Your task to perform on an android device: On the Amazon app, view the adidas brand men's Adivat M running shoes.
Image 0: 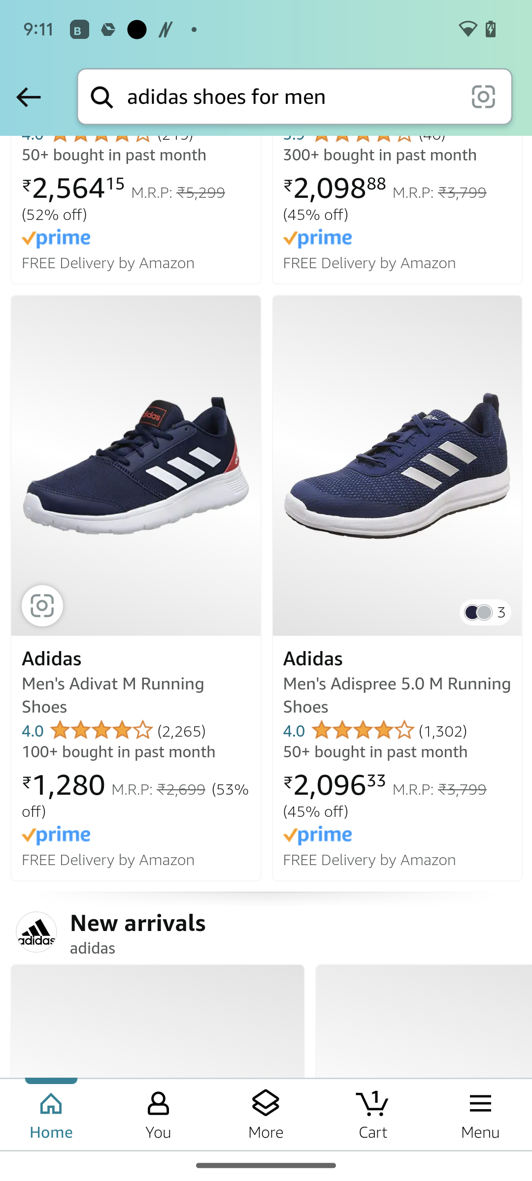
Click on the image on the left side of the screen.
Step 0: click (135, 466)
Image 1: 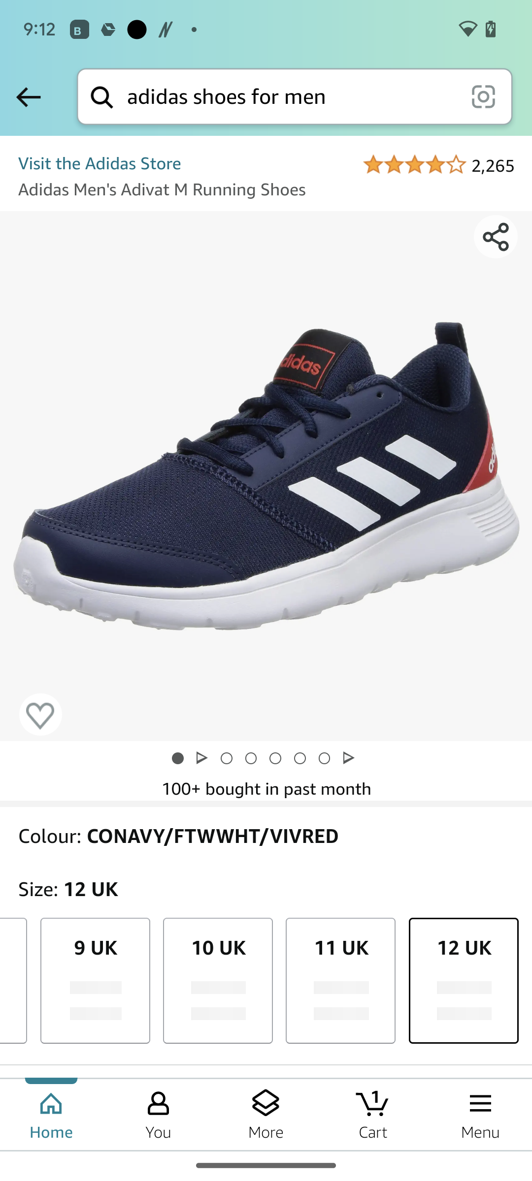
Scroll left 
Step 1: scroll right
Image 2: 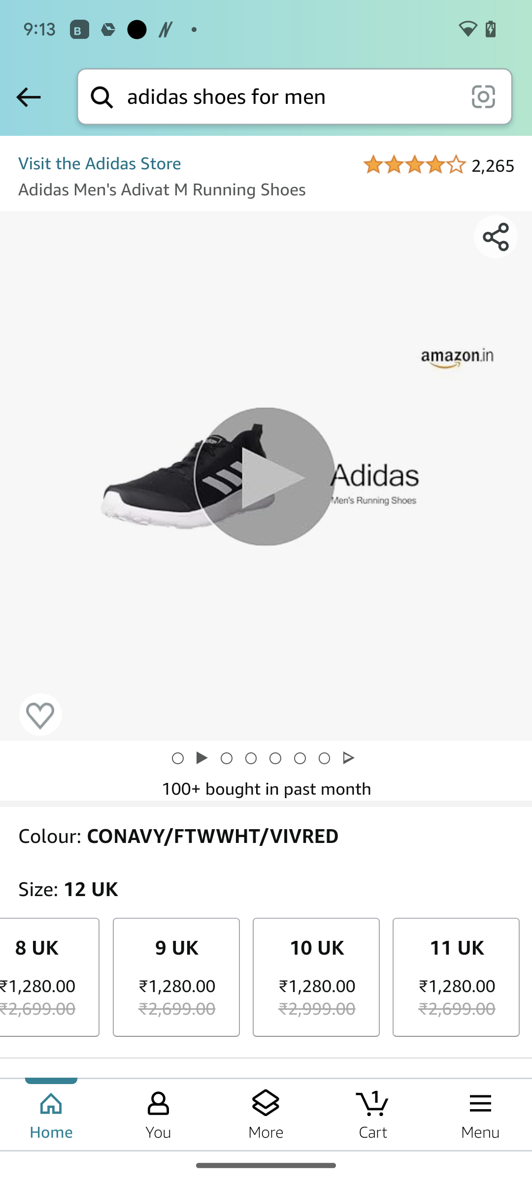
Scroll left 
Step 2: scroll right